Your task to perform on an android device: In the Decathlon app , browse the shoes by applying the size filter 9 .
Image 0: 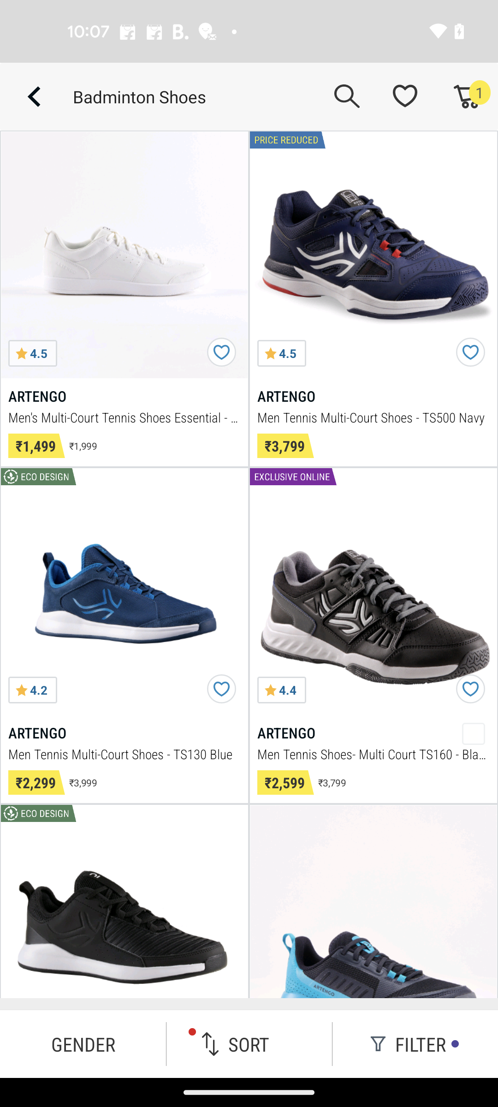
Click on the Filter button at the bottom right corner of the screen
Step 0: click (409, 1044)
Image 1: 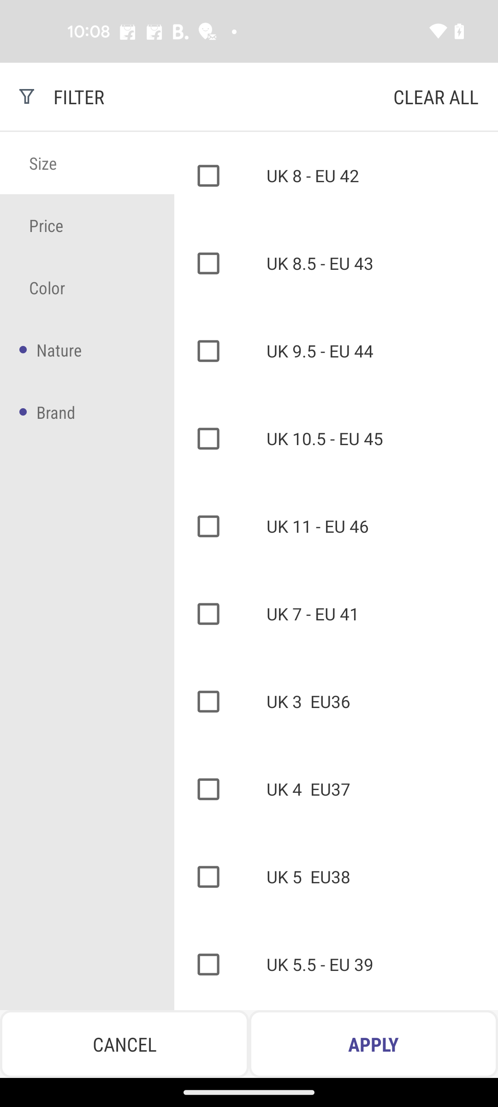
Select the UK 9.5 - EU 44 filter
Step 1: click (213, 348)
Image 2: 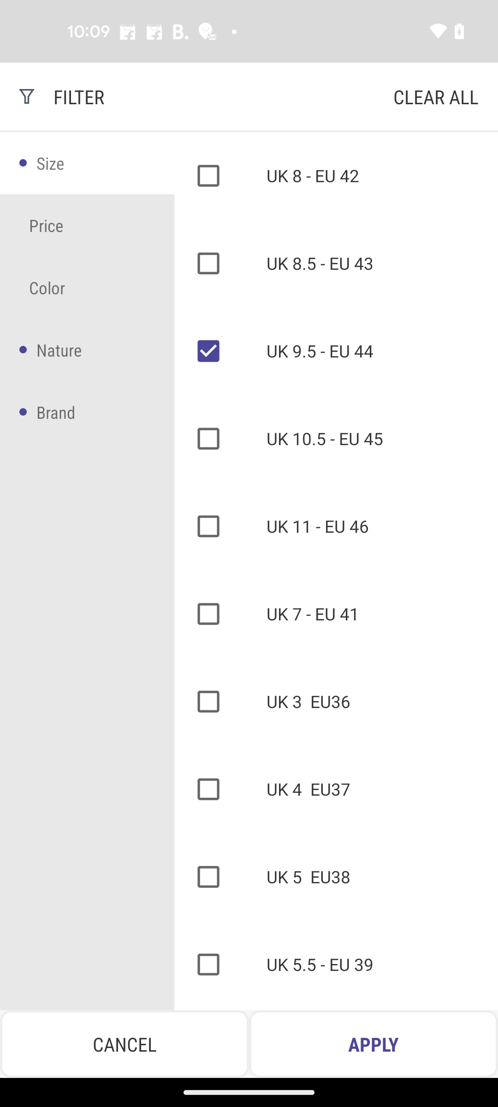
Click on the Apply button
Step 2: click (373, 1044)